Your task to perform on an android device: I wish to use Gmail to send a note to my buddy Karin.Iversen@example.com about Amsterdam, my dream place.
Image 0: 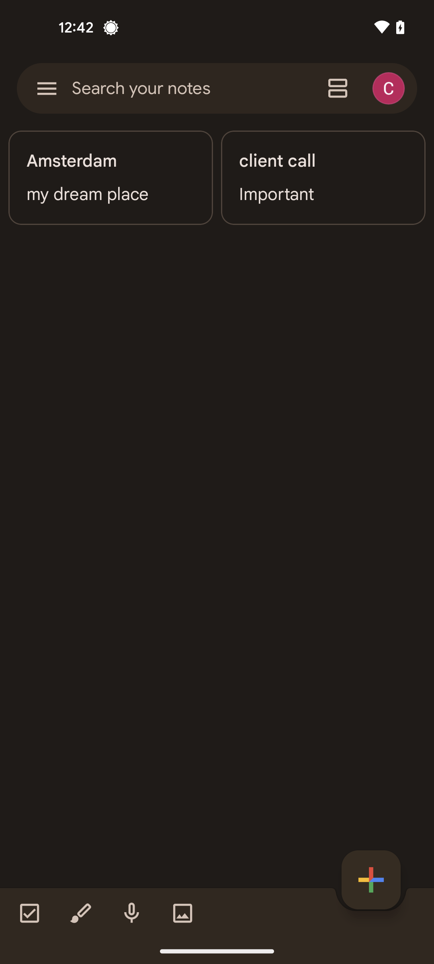
Tap on the ´Amsterdam, my dream place´ note
Step 0: click (111, 178)
Image 1: 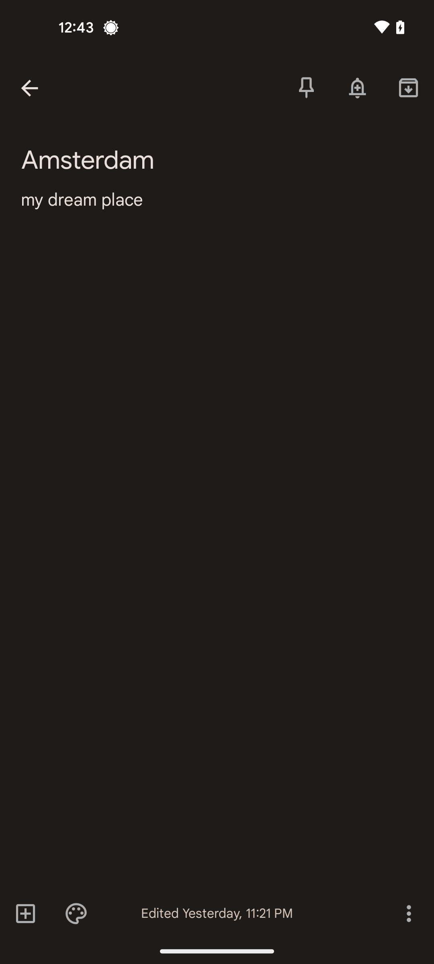
Tap on the three dots icon at the bottom right corner of the screen
Step 1: click (408, 913)
Image 2: 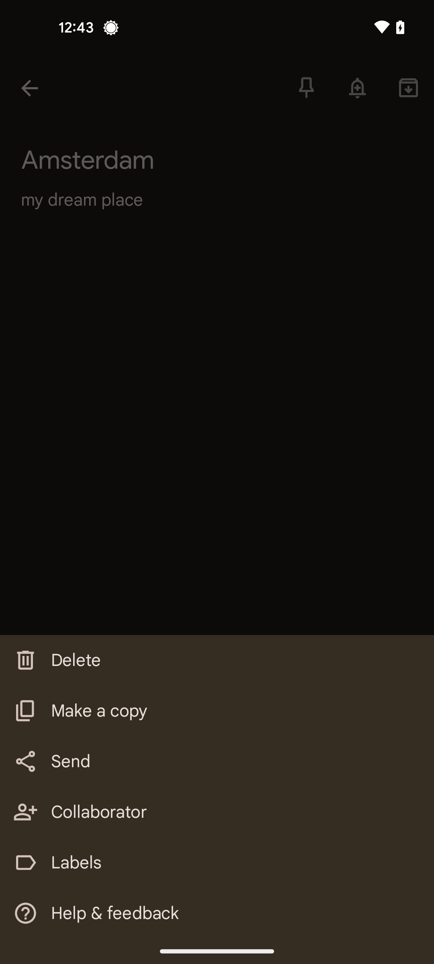
Tap on the send option
Step 2: click (217, 762)
Image 3: 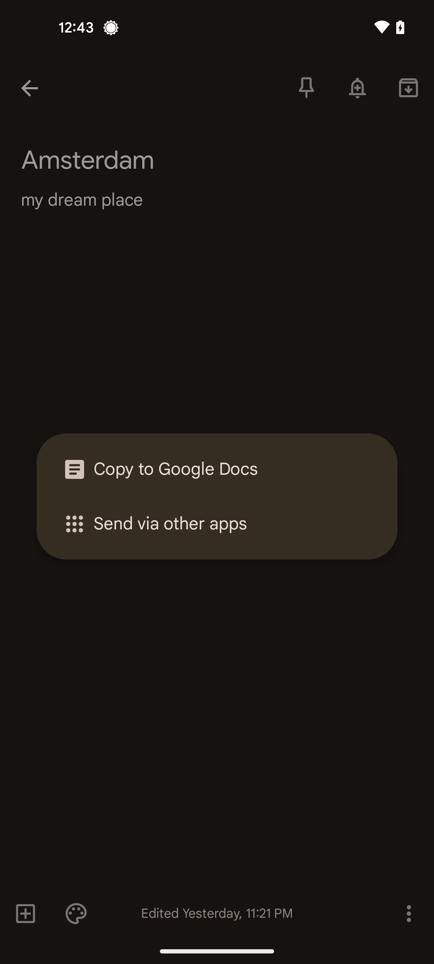
Tap on the send via other apps option
Step 3: click (229, 524)
Image 4: 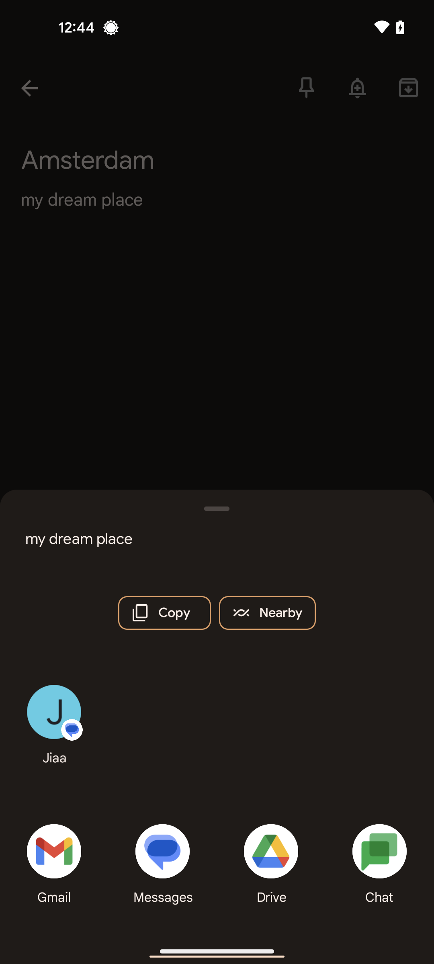
Select the gmail option
Step 4: click (53, 851)
Image 5: 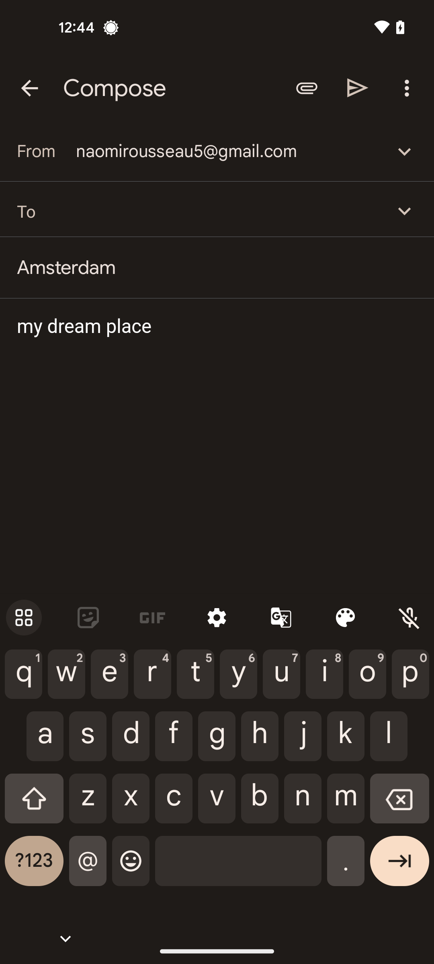
Search the mail Karin.Iversen@example.com
Step 5: type "Karin.Iversen@example.com"
Image 6: 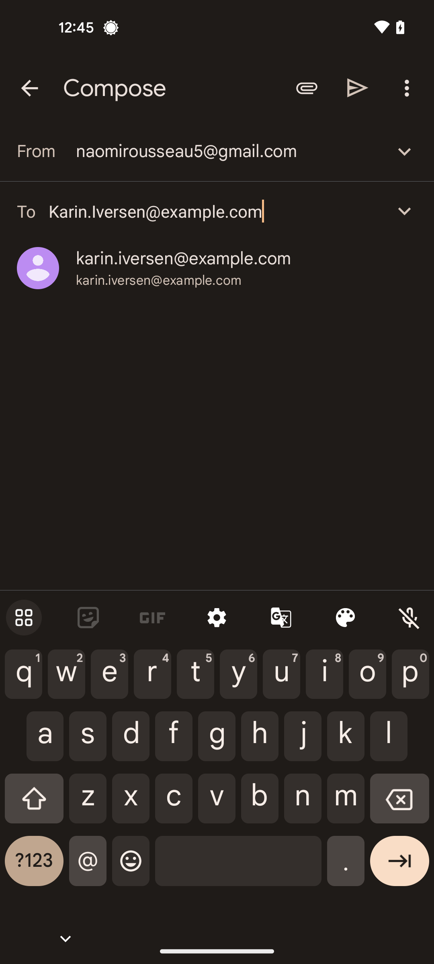
Tap on the send icon
Step 6: click (358, 88)